Your task to perform on an android device: I want to search for a Guide book - Dance pdf files in the Google files.
Image 0: 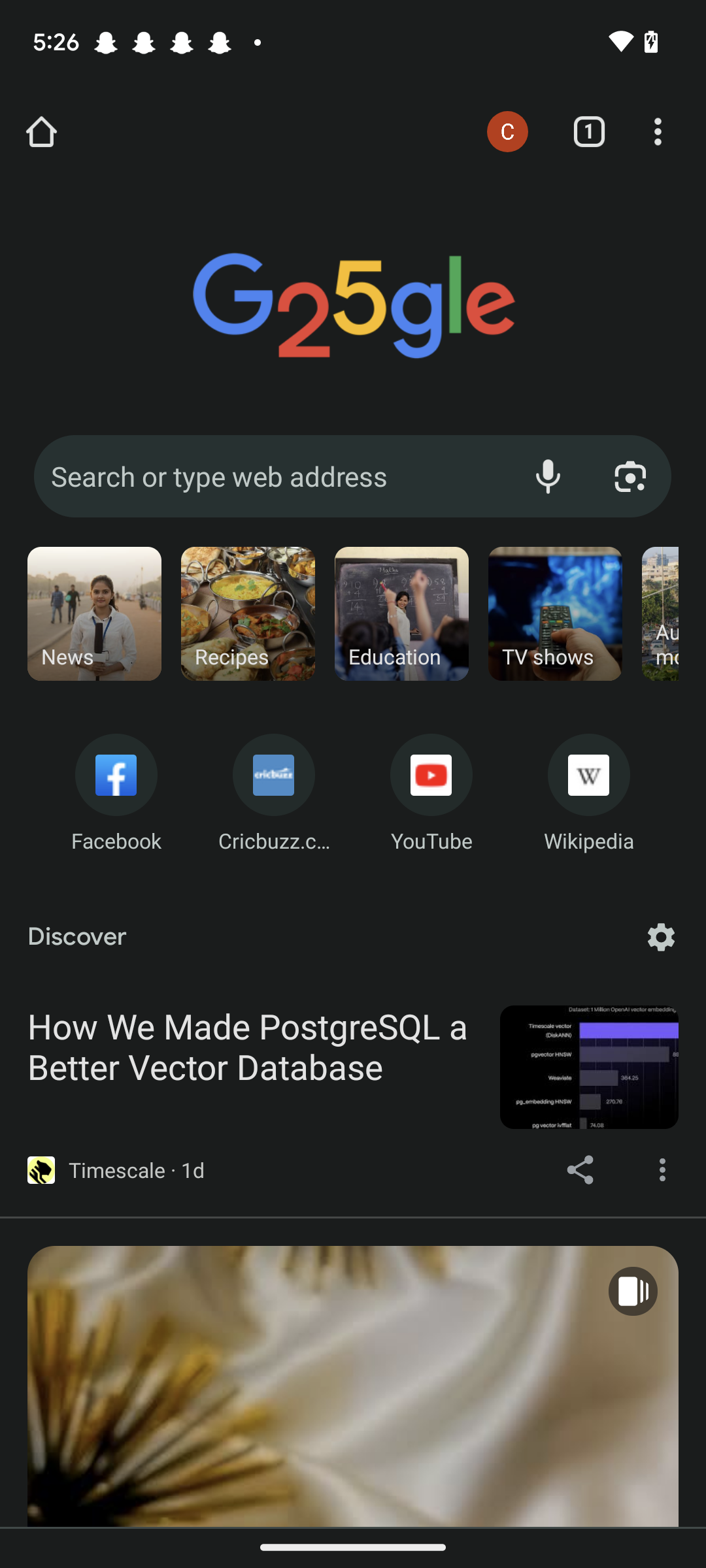
Open the Google files app
Step 0: open app "Files by Google"
Image 1: 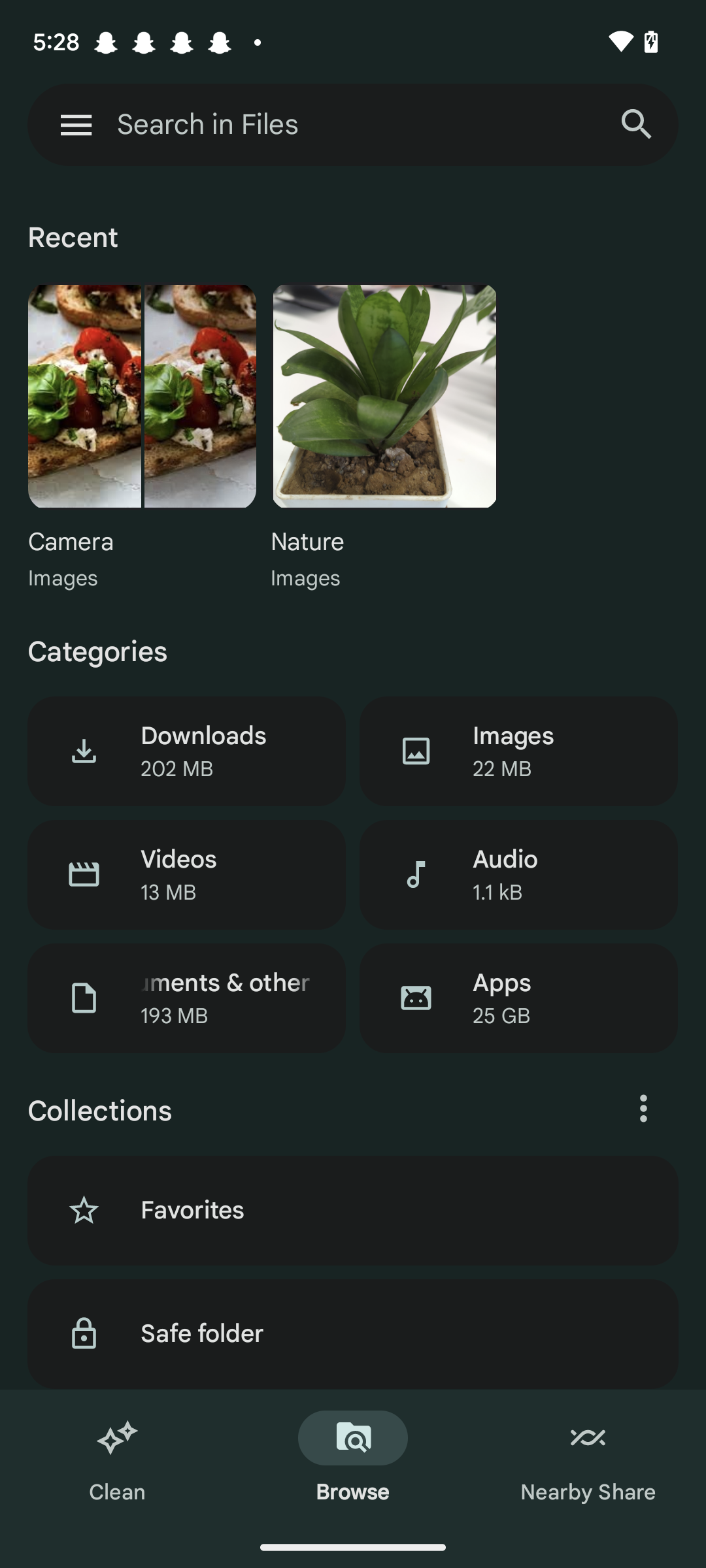
Click on the search bar at the top of the screen
Step 1: click (353, 125)
Image 2: 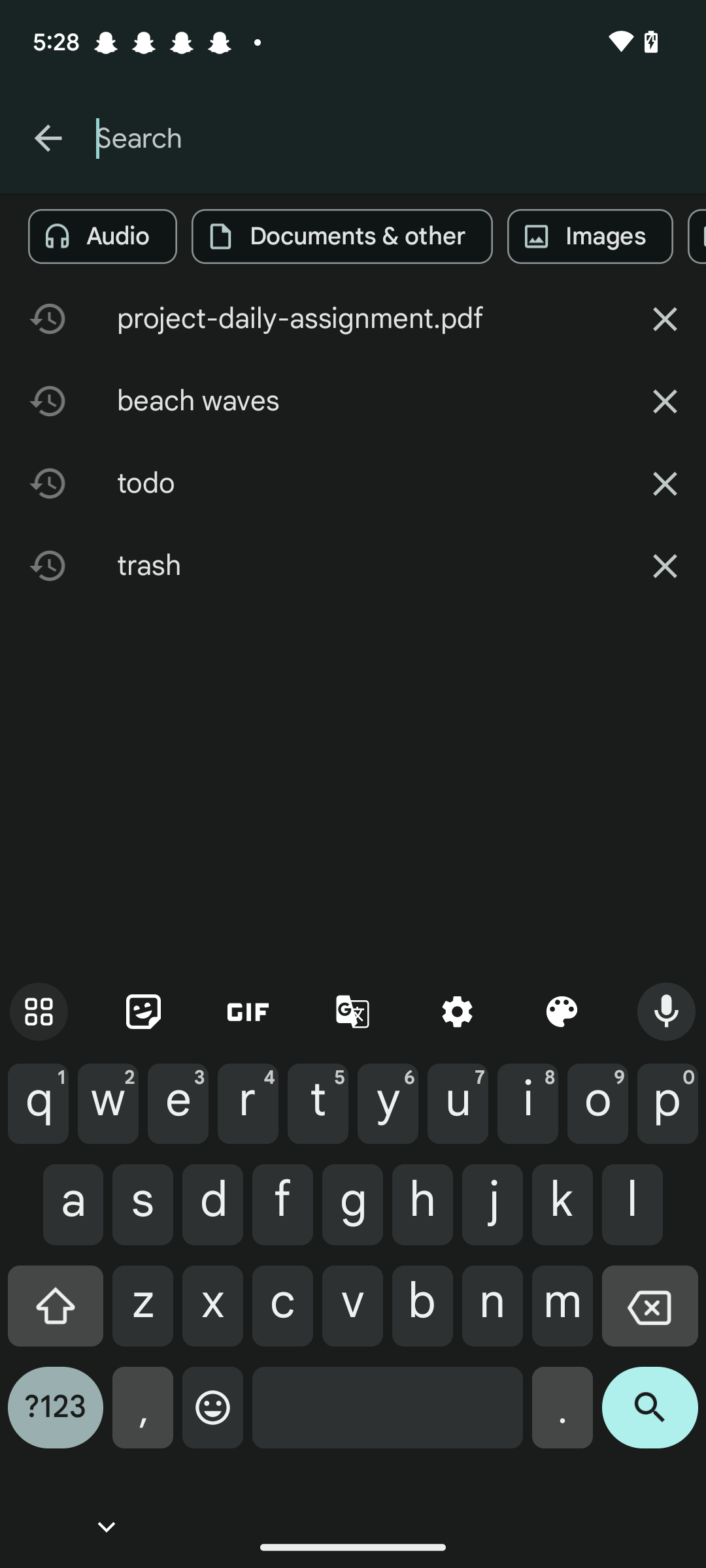
Search for Guide book - Dance 
Step 2: type "Guide book - Dance "
Image 3: 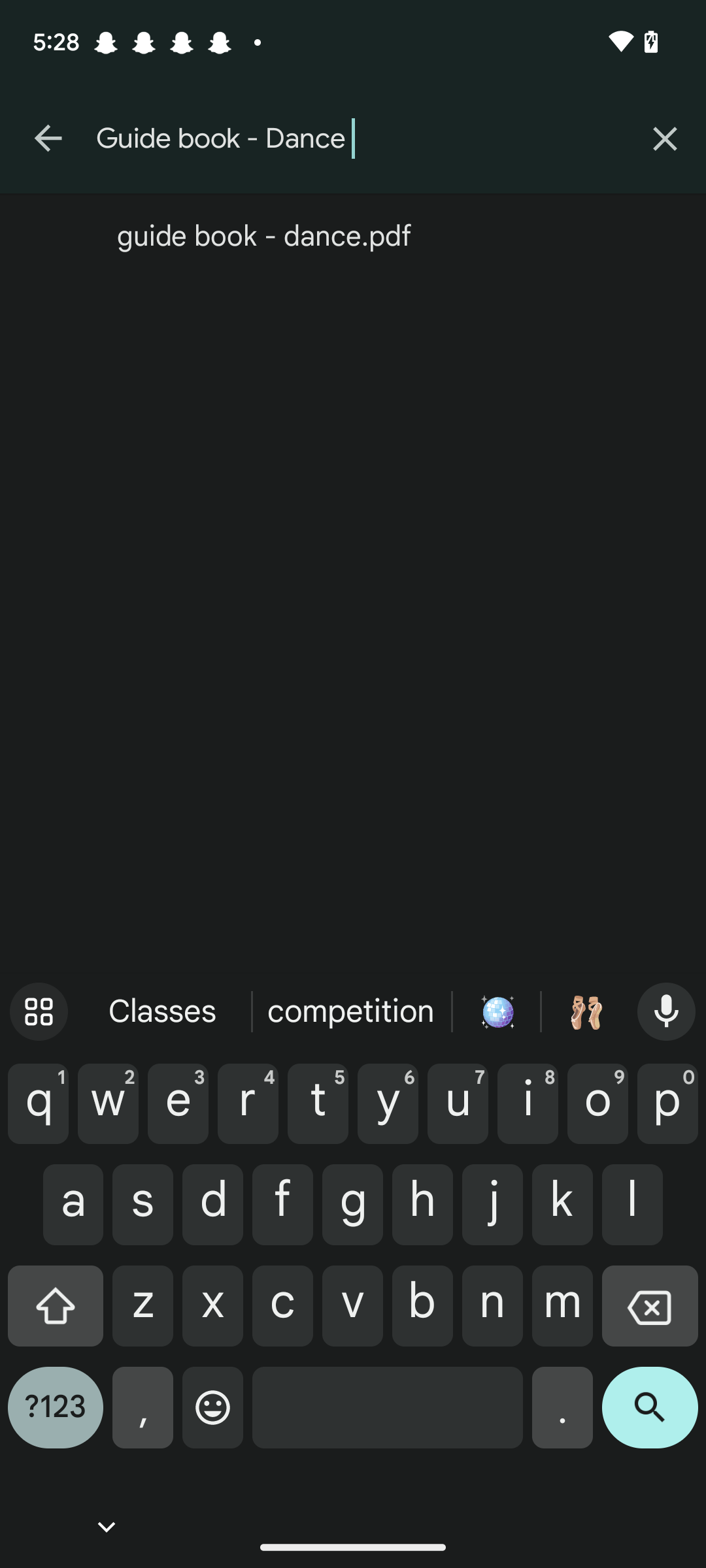
Click on the search icon on the keyboard
Step 3: click (650, 1418)